Your task to perform on an android device: Go to Google Translate app & add the word to favorites
Image 1: 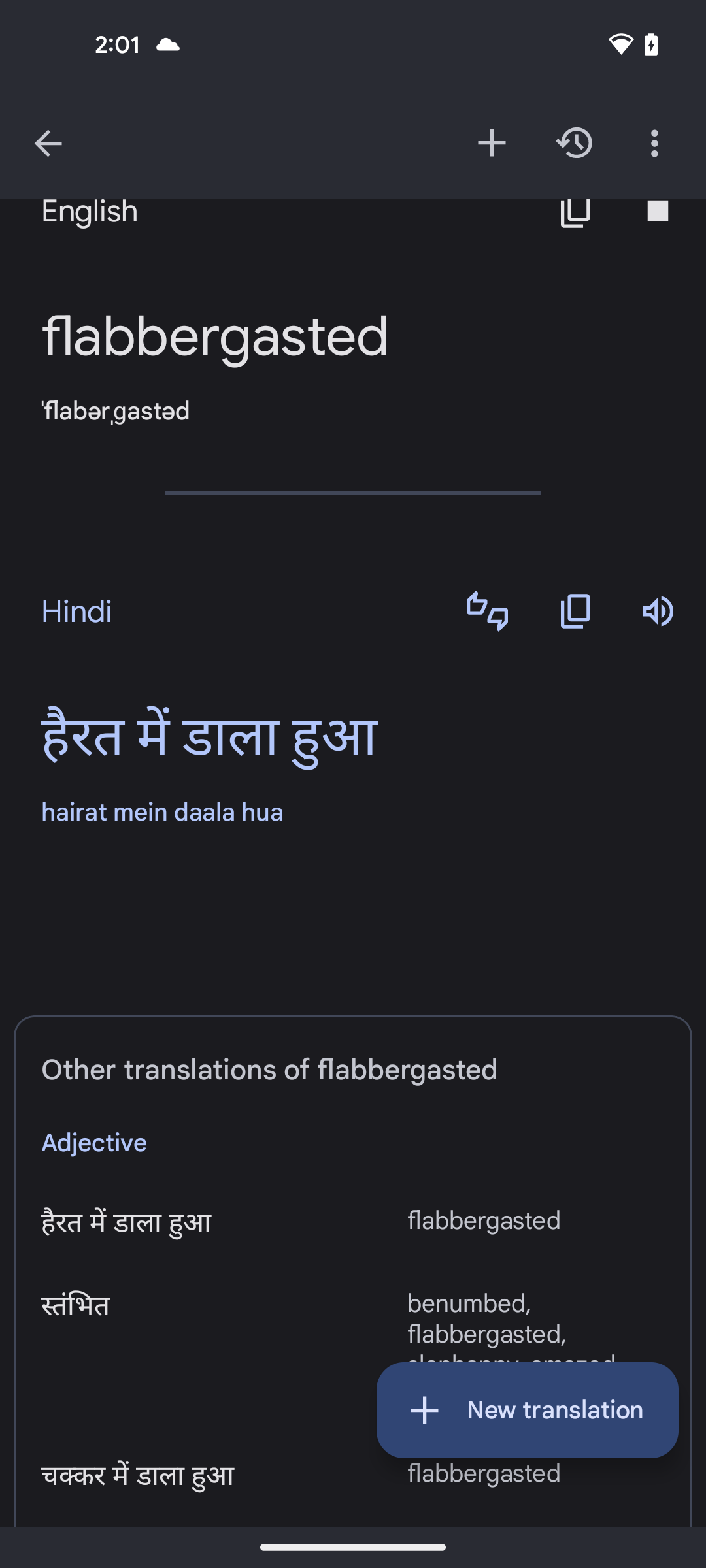
click on 3 dots at the top right corner of the screen
Step 1: click (657, 142)
Image 2: 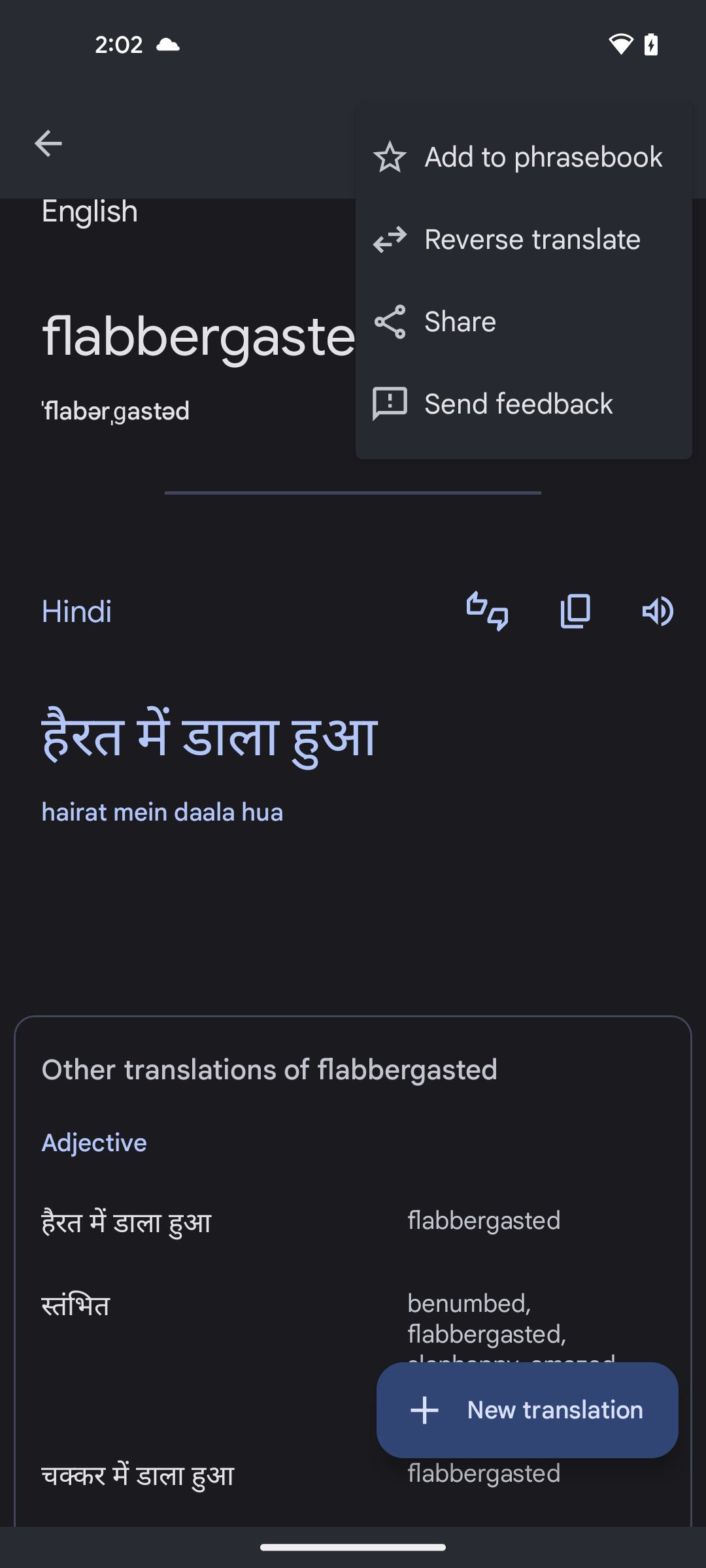
click on Add to phrasebook option
Step 2: click (544, 157)